Your task to perform on an android device: I would like to use office app to add a transition named "blinds" in to the presentation slide 
Image 0: 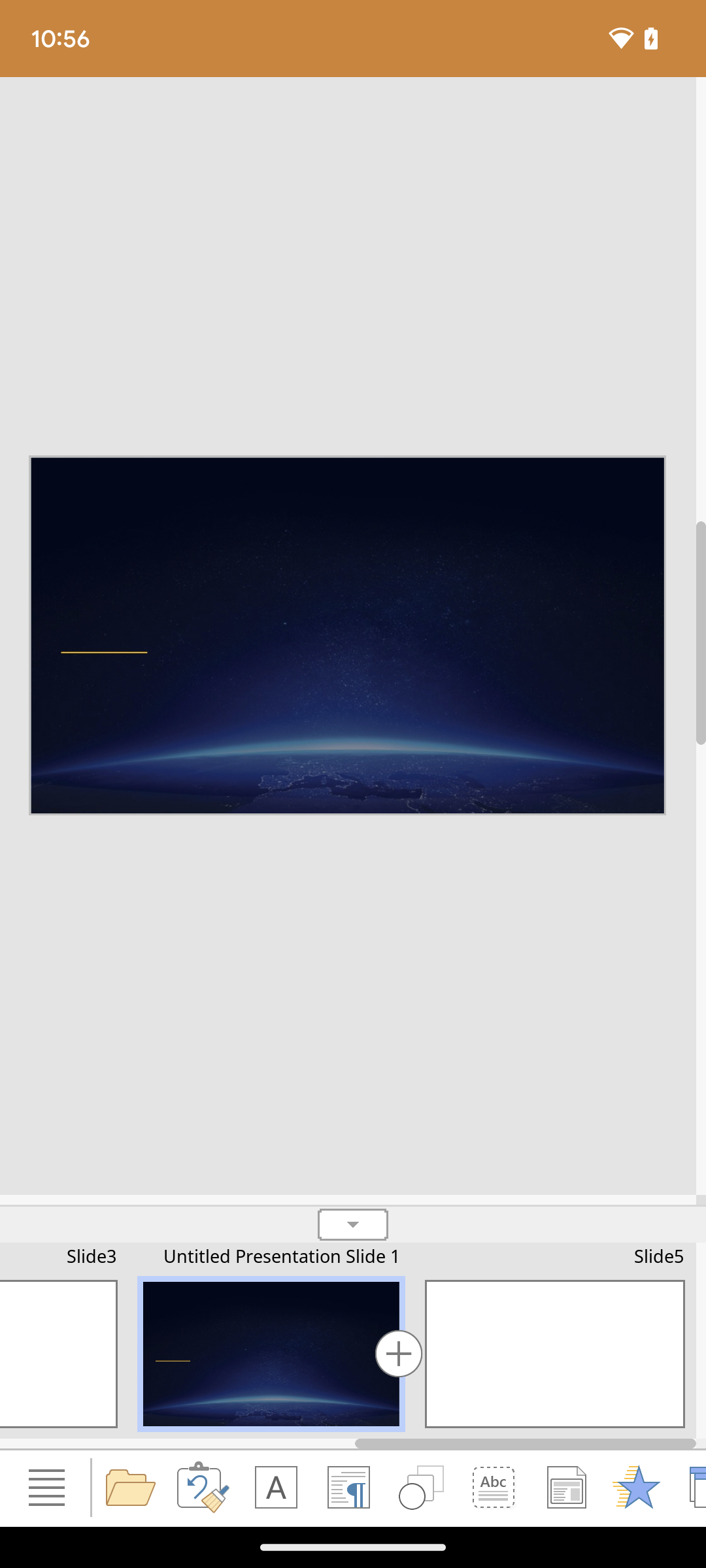
click on the burger icon at the lower bottom of the screen to add transition 
Step 0: click (353, 802)
Image 1: 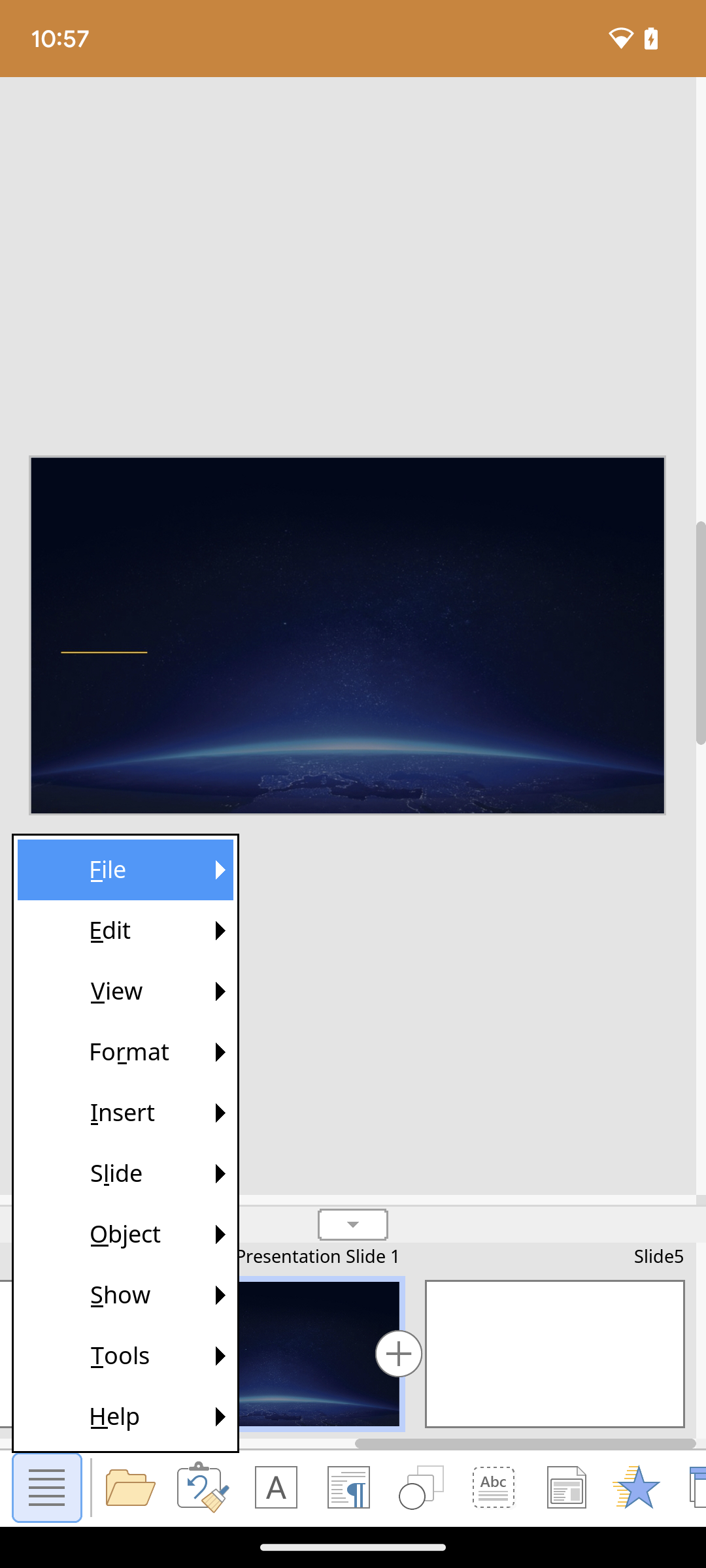
click slide ( top sixth option ) on pop up window  at lower left corner of the screen to add transition 
Step 1: click (353, 802)
Image 2: 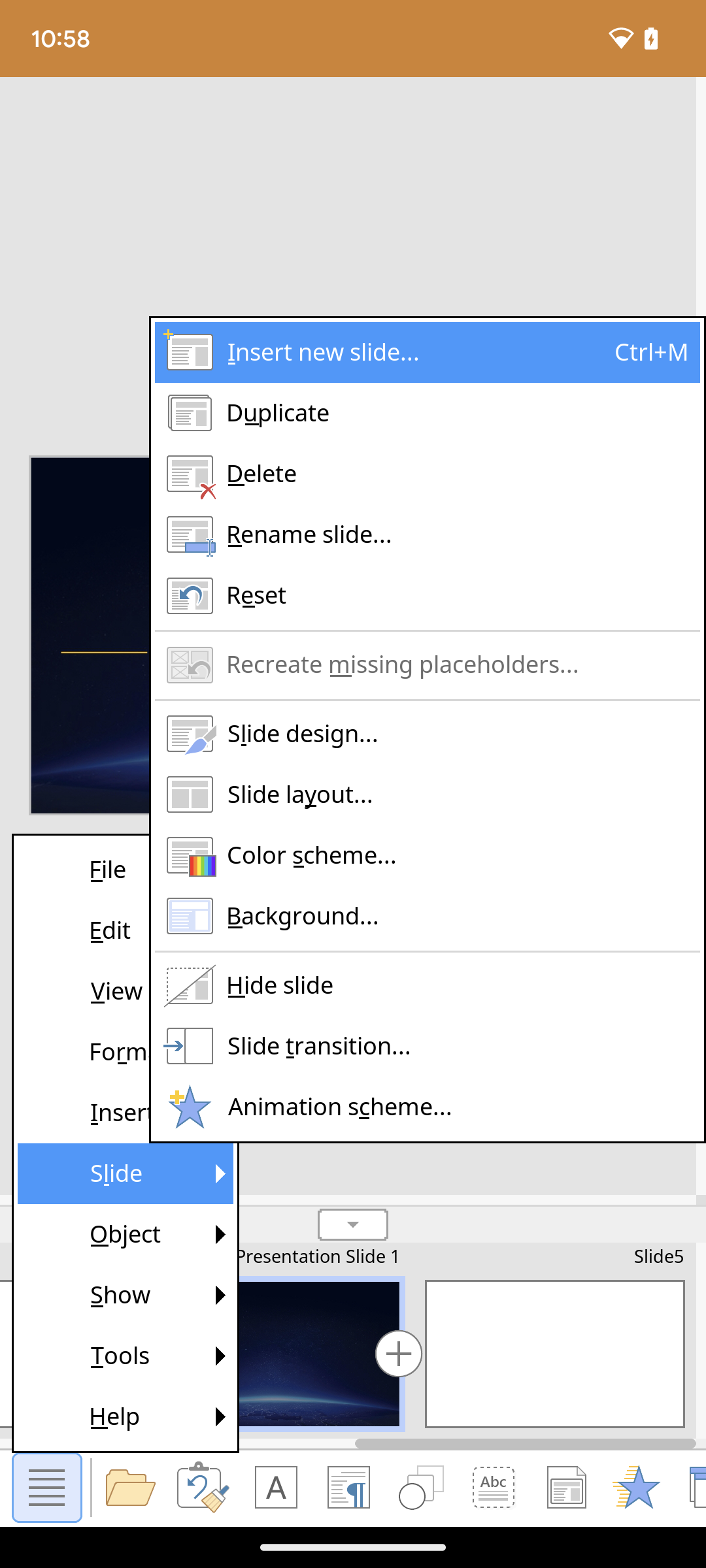
click slide transition option ( last second ) on pop up window at the screen
Step 2: click (353, 802)
Image 3: 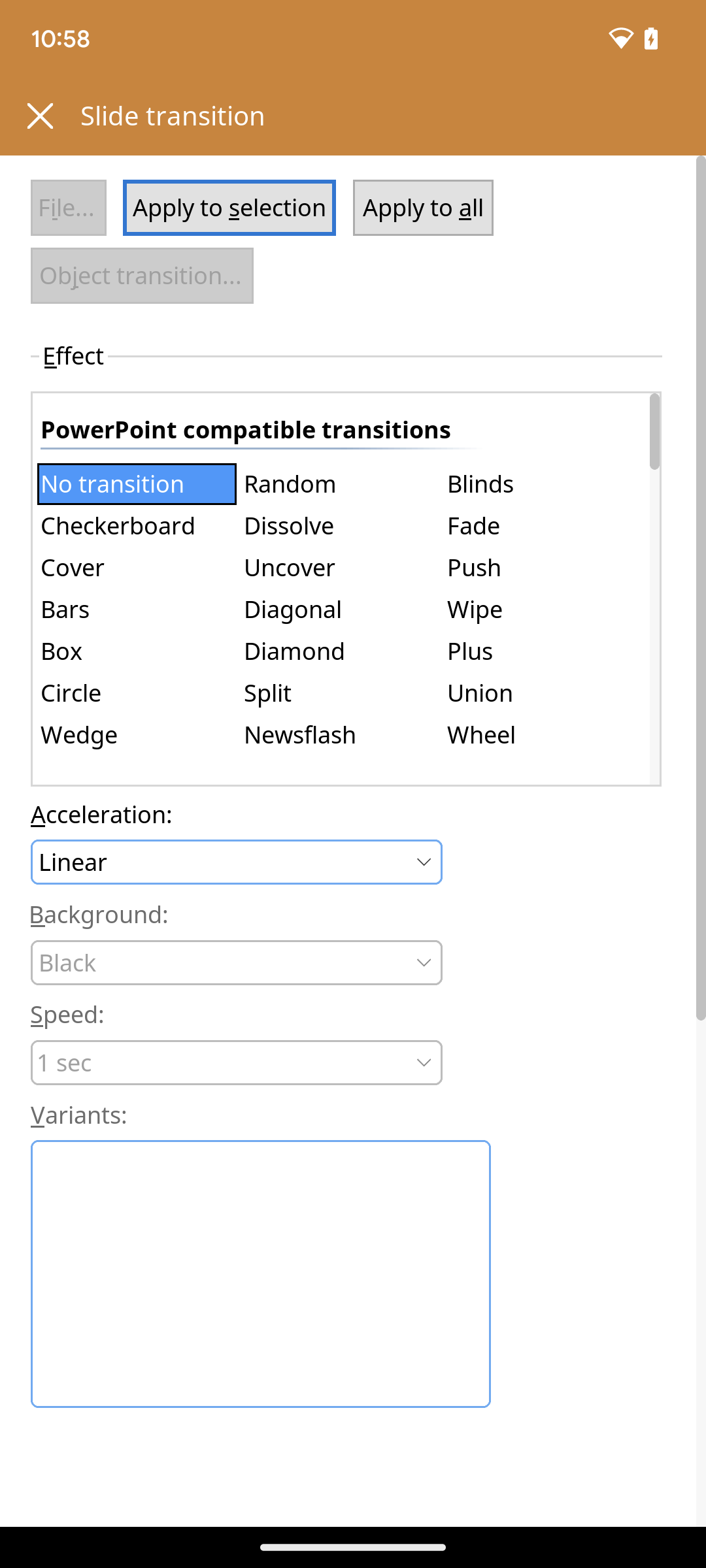
choose blinds option on pop up window at the center of the screen
Step 3: click (353, 802)